Your task to perform on an android device: Filter the search for smart home locks according to the Aqara brand on the Banggood app.
Image 0: 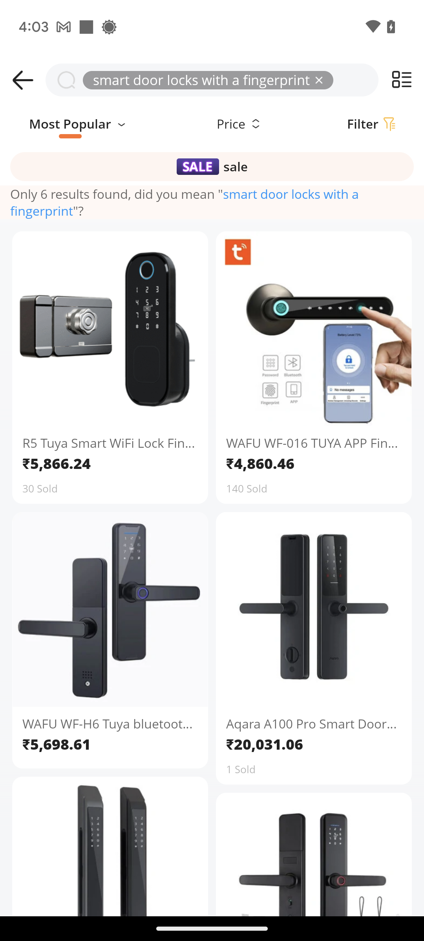
Click on the filters icon at the top-right of the screen.
Step 0: click (363, 124)
Image 1: 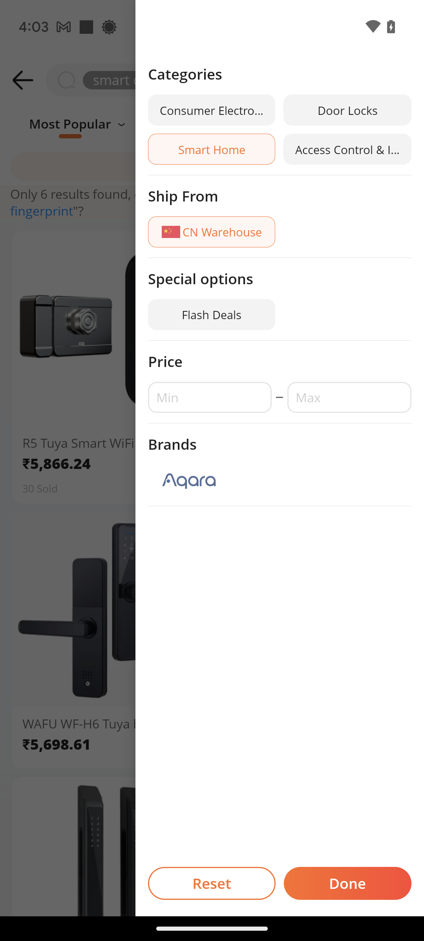
Click on the Aqara in Brands section.
Step 1: click (189, 480)
Image 2: 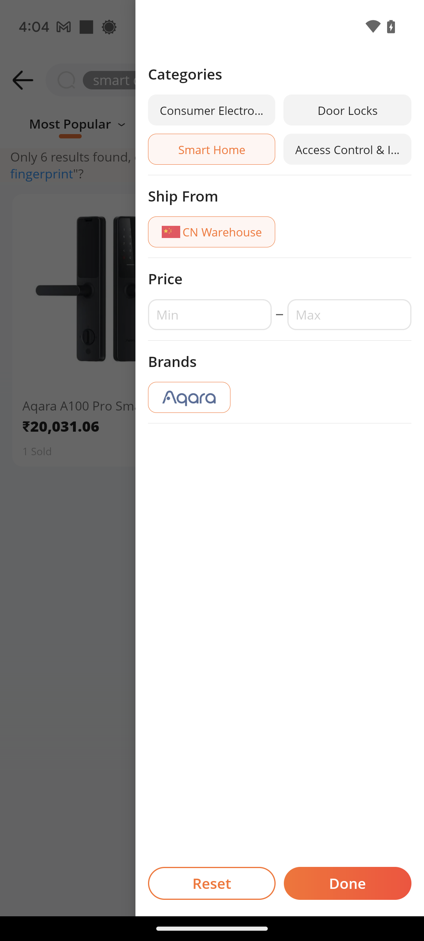
Click on Done at the bottom-right of the screen.
Step 2: click (347, 883)